Your task to perform on an android device: The 2 Amazing Crocodile solid locks are looking good and useful as they are easy to open and close. View the details of the 2 Amazing Crocodile solid locks in the Etsy app.
Image 0: 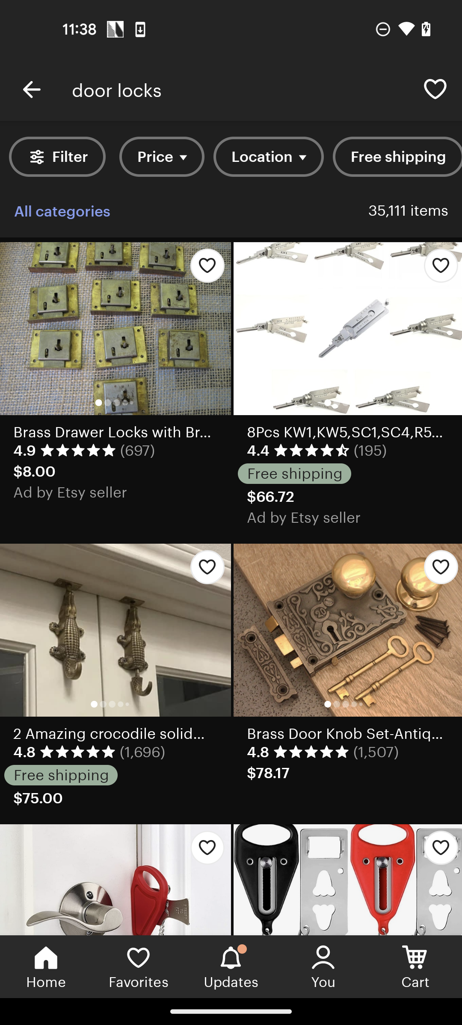
Click on the 2 Amazing Crocodile solid locks
Step 0: click (92, 642)
Image 1: 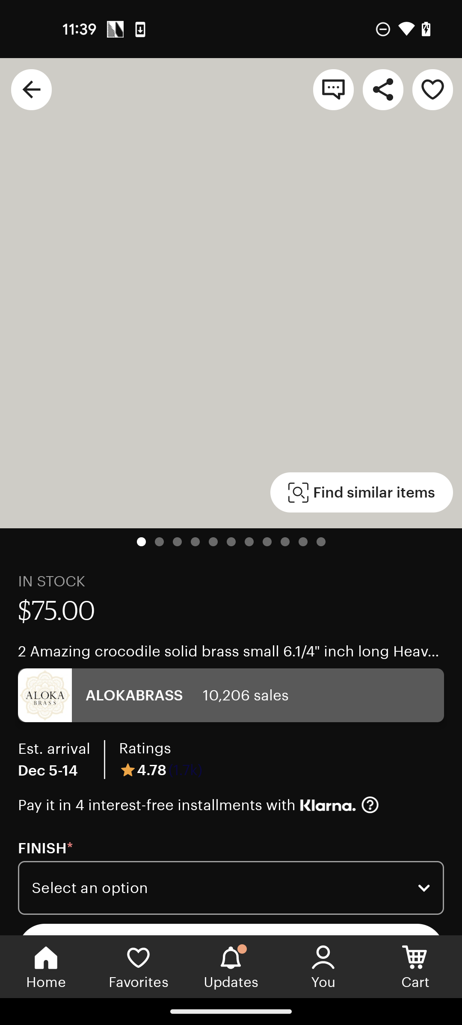
Swipe up to view the details
Step 1: wait
Image 2: 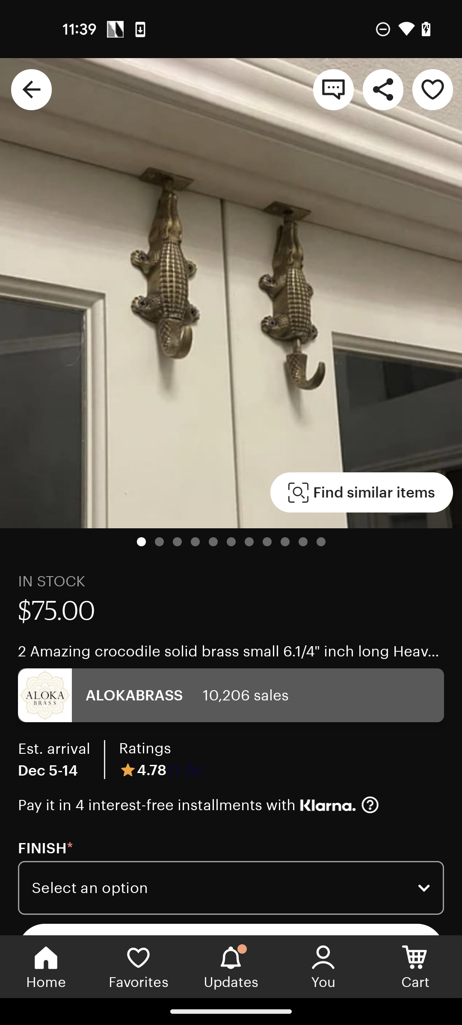
Swipe up to view the details
Step 2: scroll down
Image 3: 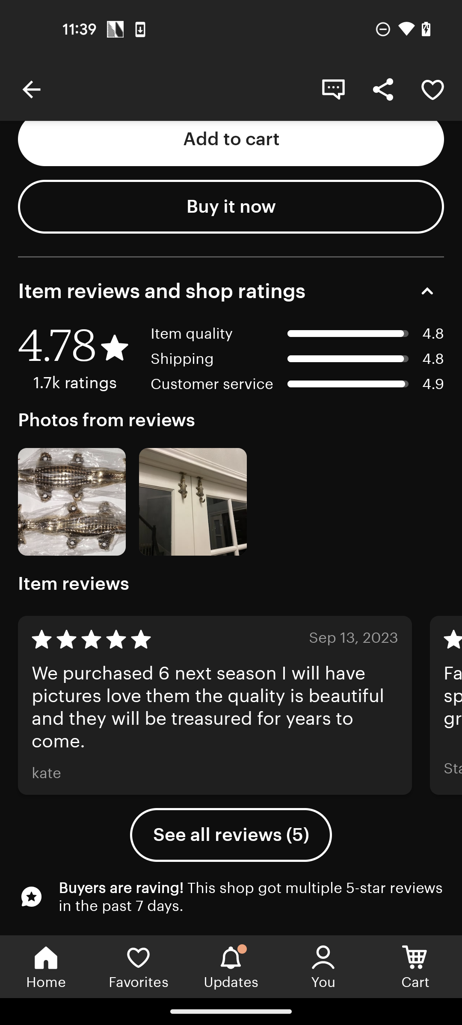
Swipe up to view the details
Step 3: scroll down
Image 4: 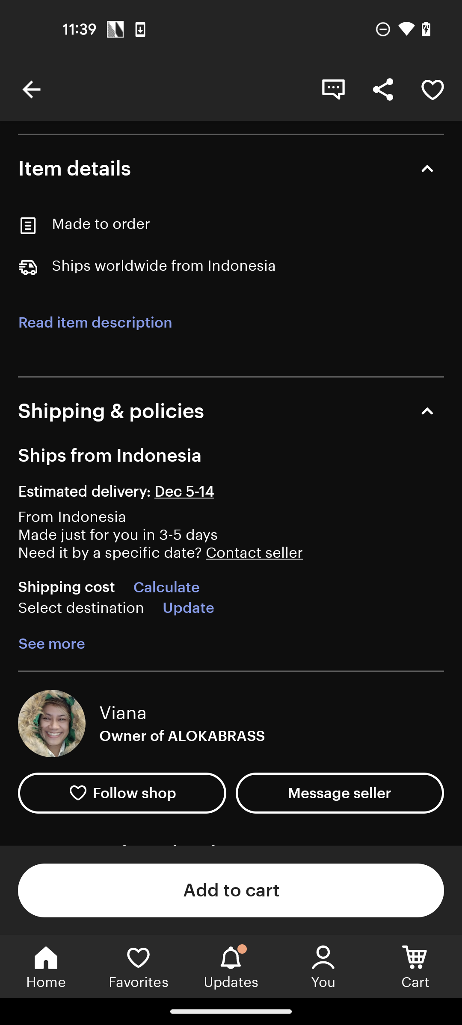
Click on the Read Item Description
Step 4: click (95, 322)